Your task to perform on an android device: In the YallaToys app , remove the product Active 14FT Trampoline with safety from the cart.
Image 0: 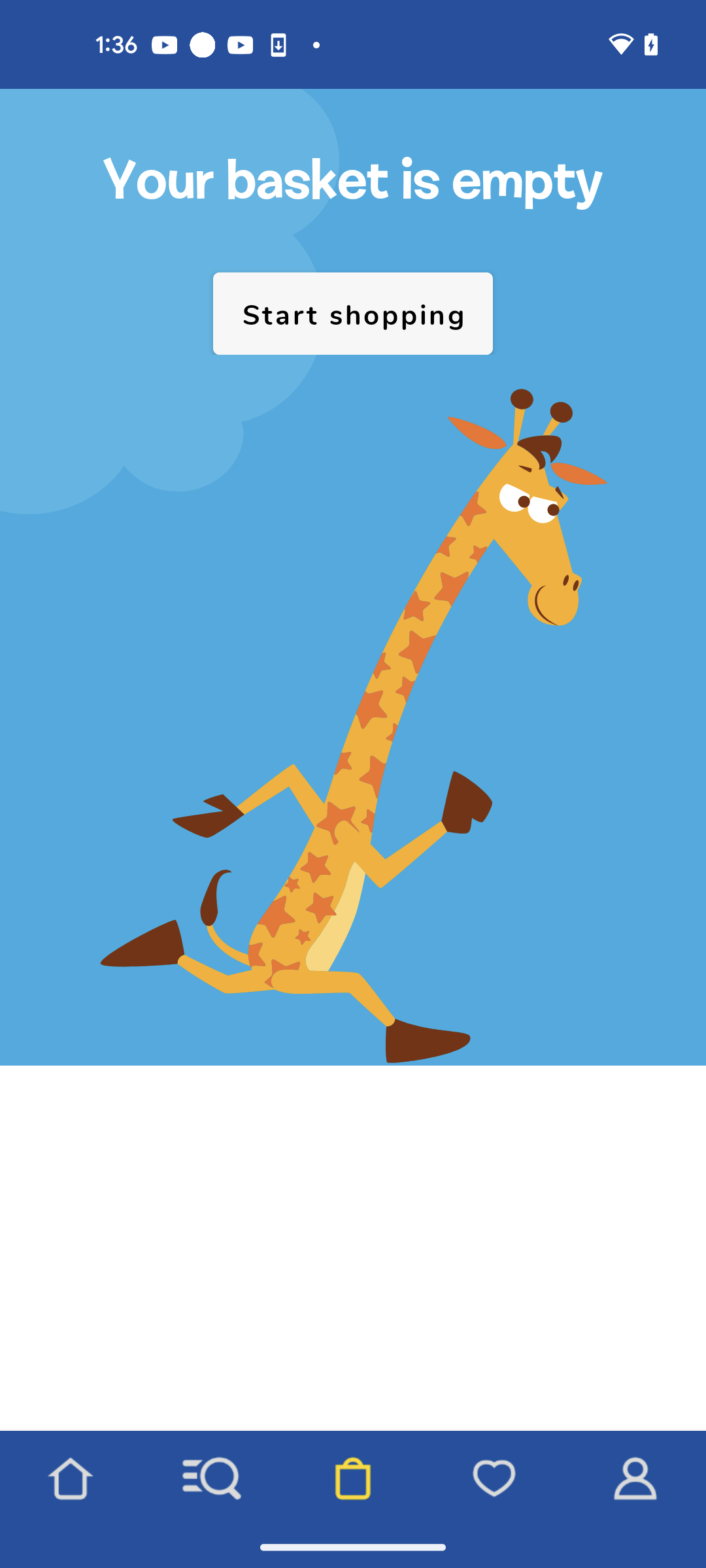
Open the YallaToys app
Step 0: open app "Yalla Toys"
Image 1: 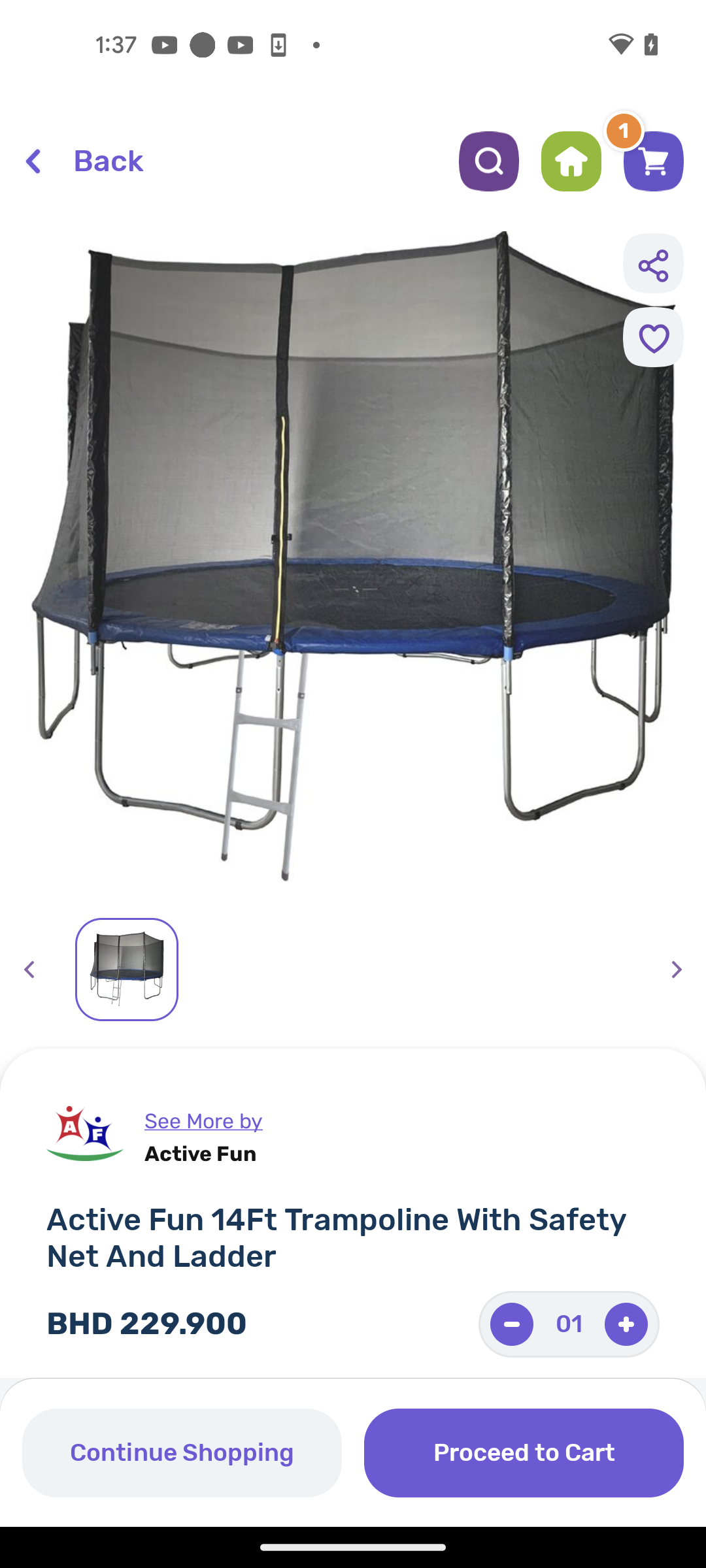
Click on the shopping cart icon at the top right corner of the screen
Step 1: click (645, 152)
Image 2: 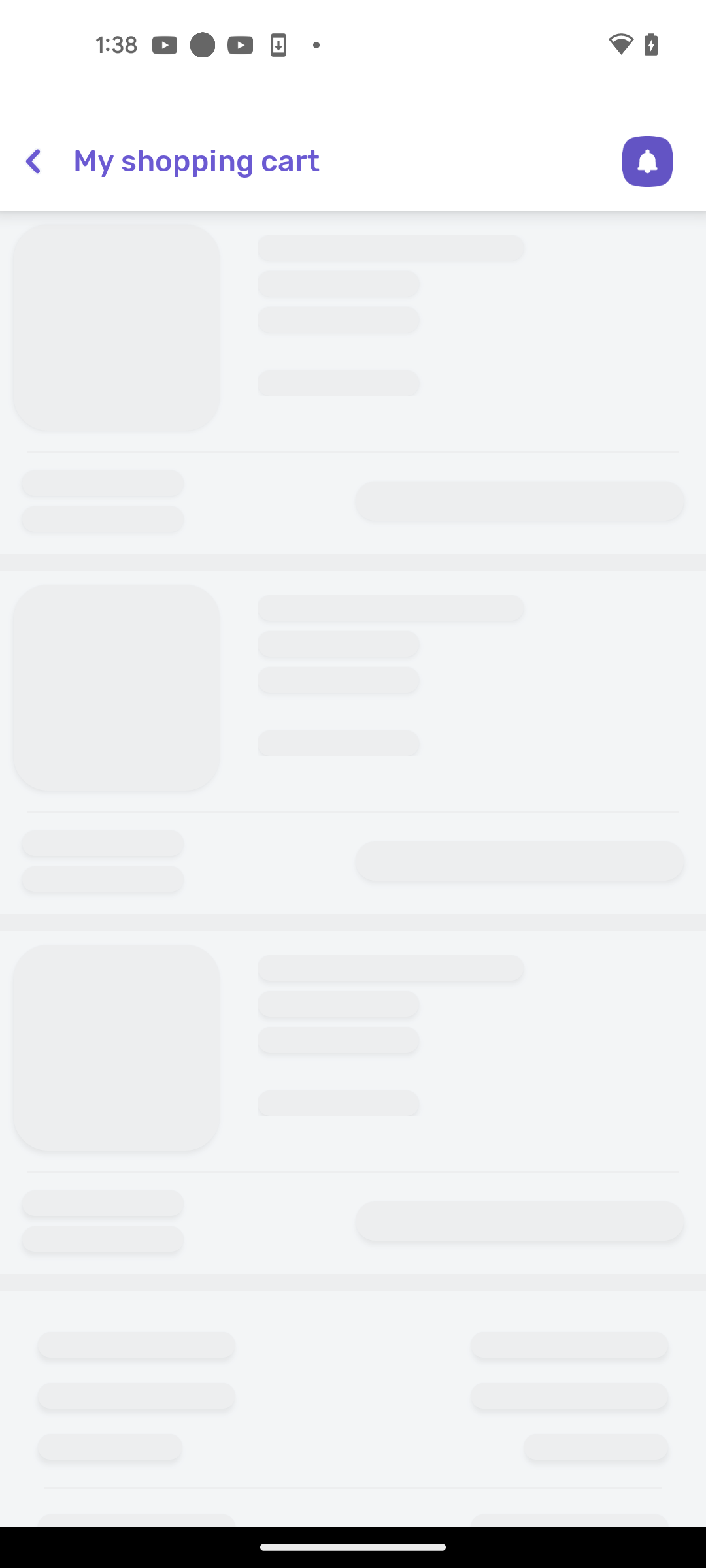
Click on the shopping cart icon at the top right corner of the screen
Step 2: wait
Image 3: 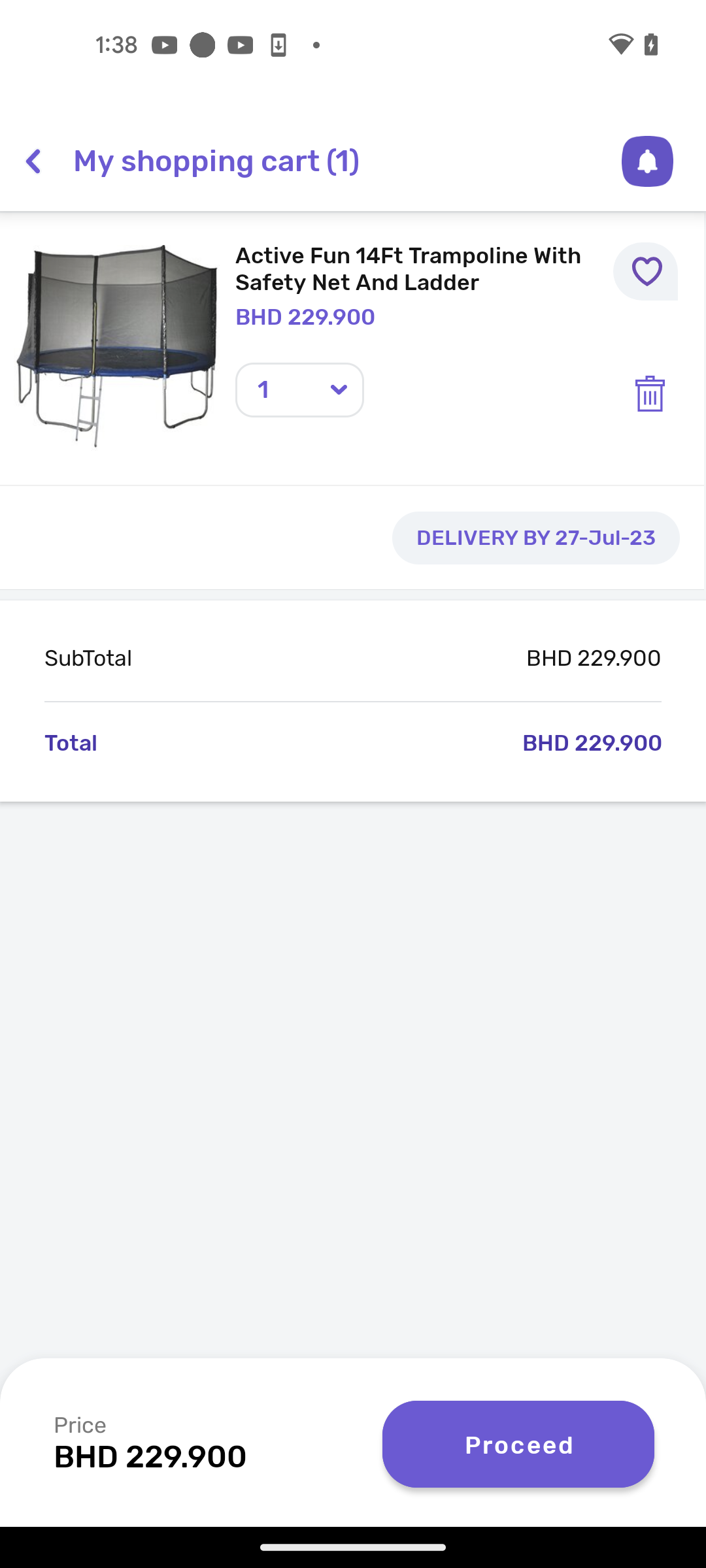
Click on the Delete Button of the 14FT trampoline 
Step 3: click (652, 400)
Image 4: 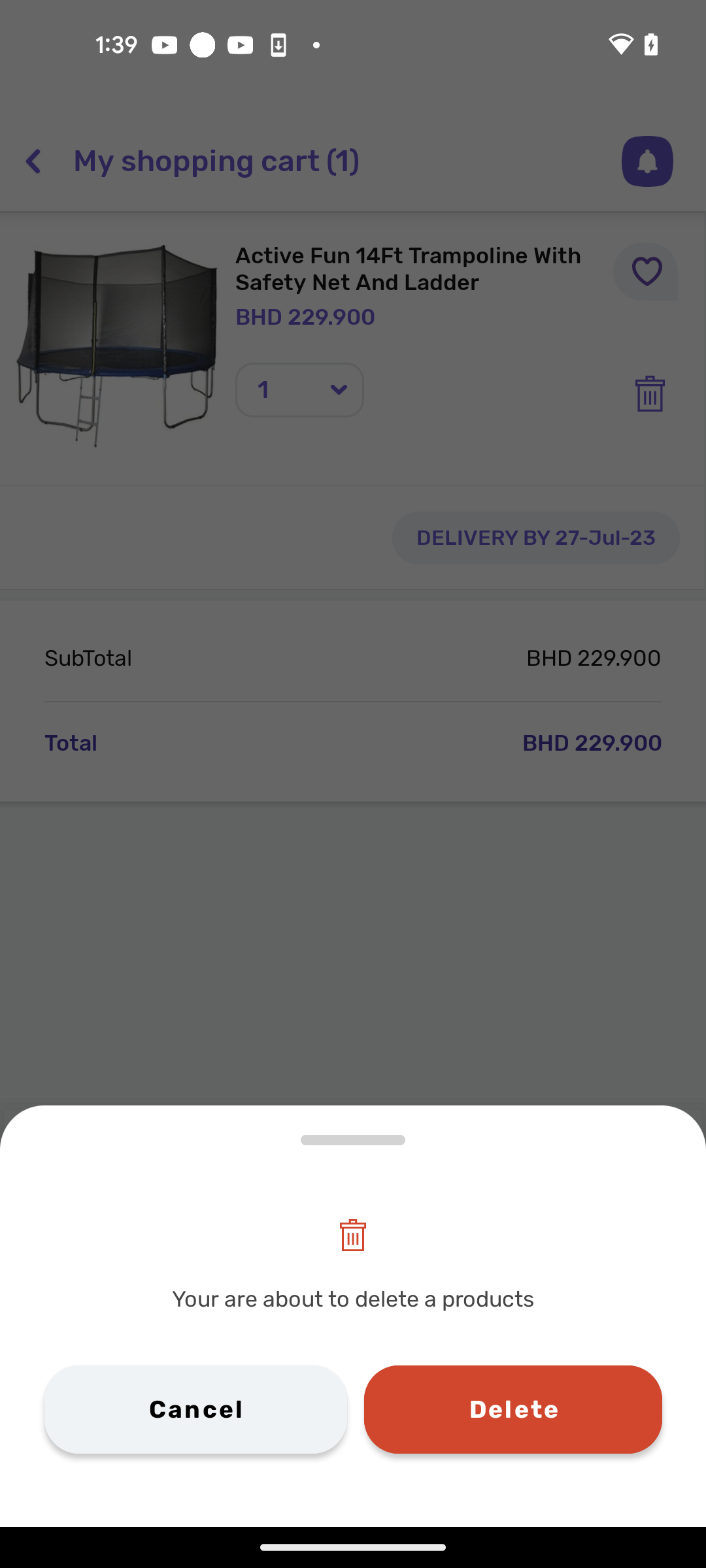
Click on the Delete button in the pop up
Step 4: click (513, 1409)